Your task to perform on an android device: Look for the weather maps in the Accuweather app.
Image 0: 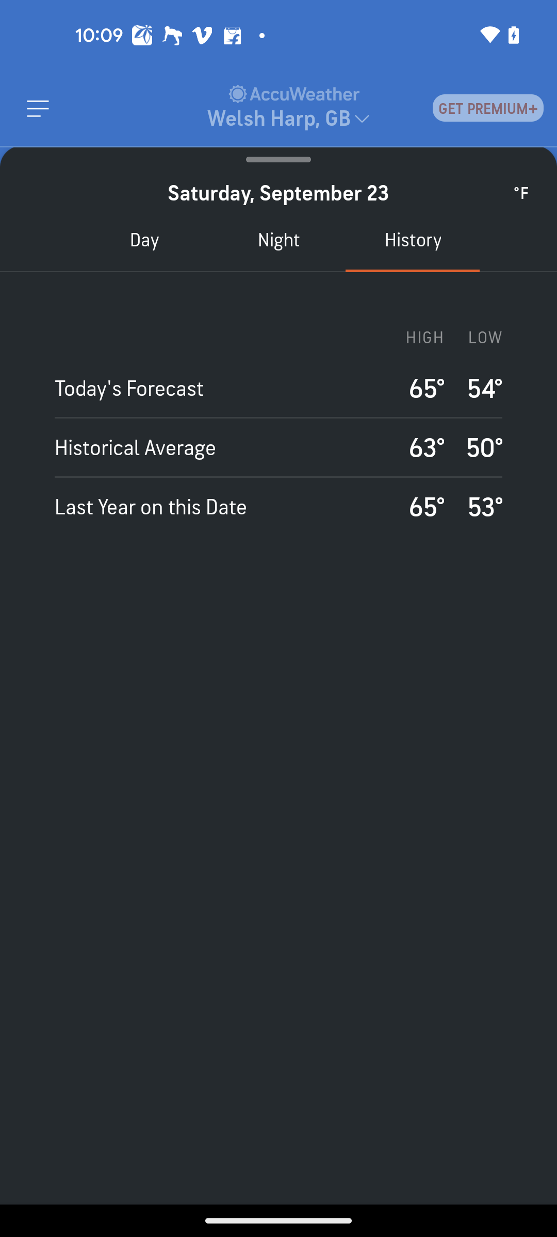
Get back to the previous pages of the daily tab
Step 0: press back button
Image 1: 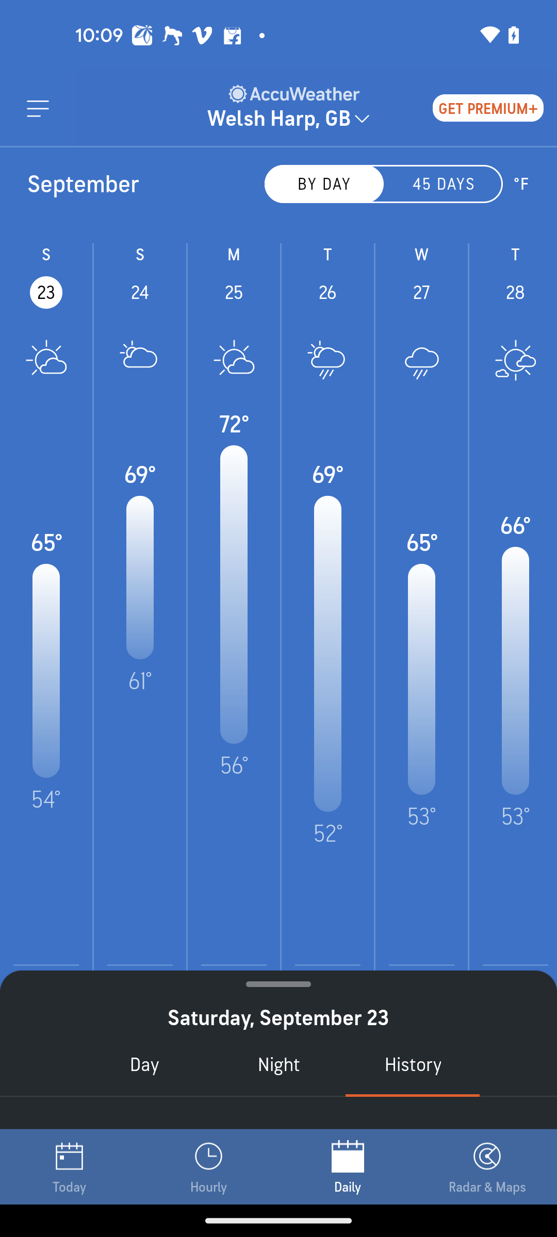
Click on the Radar & Maps tab
Step 1: click (487, 1166)